Your task to perform on an android device: Save the place as visited place in the public category
Image 0: 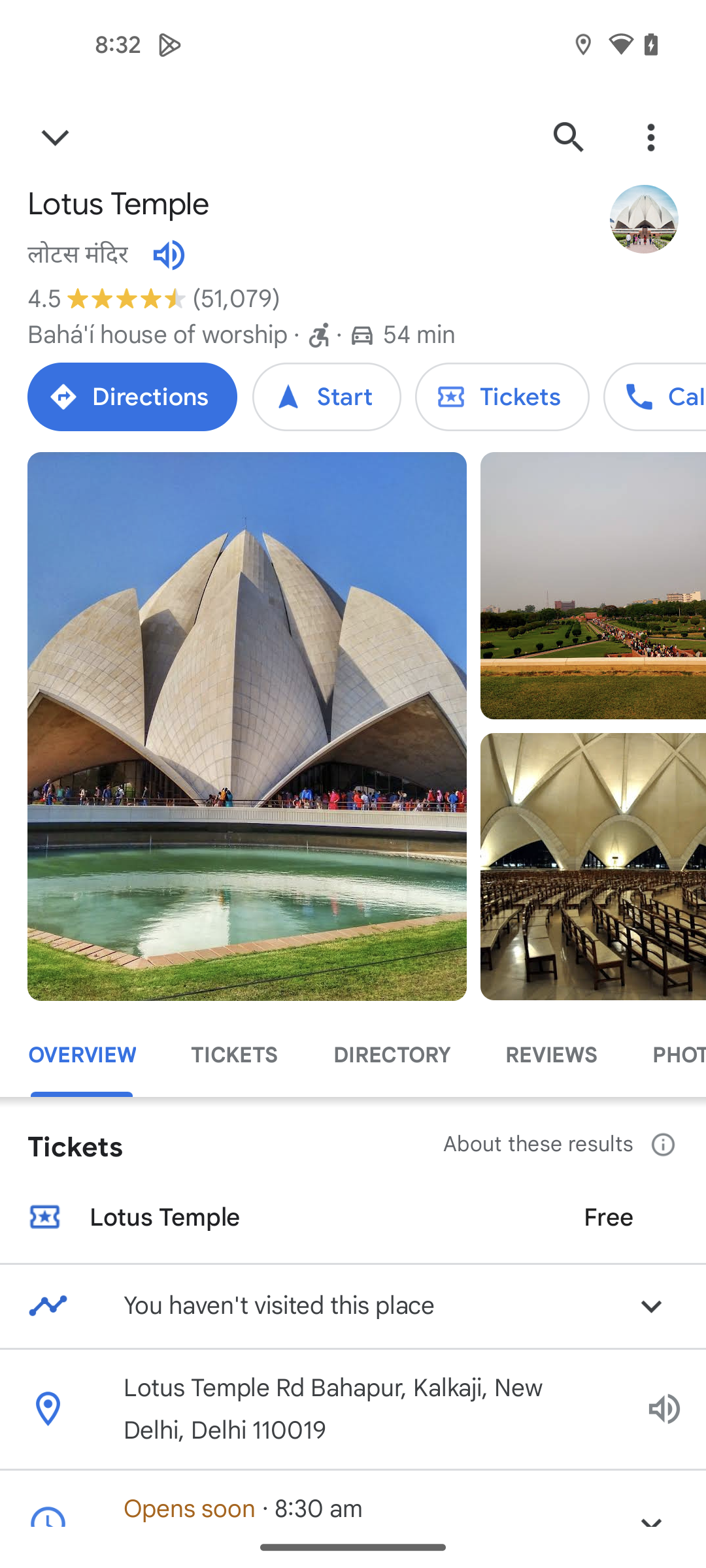
Swipe left the navigation bar for save button
Step 0: scroll right
Image 1: 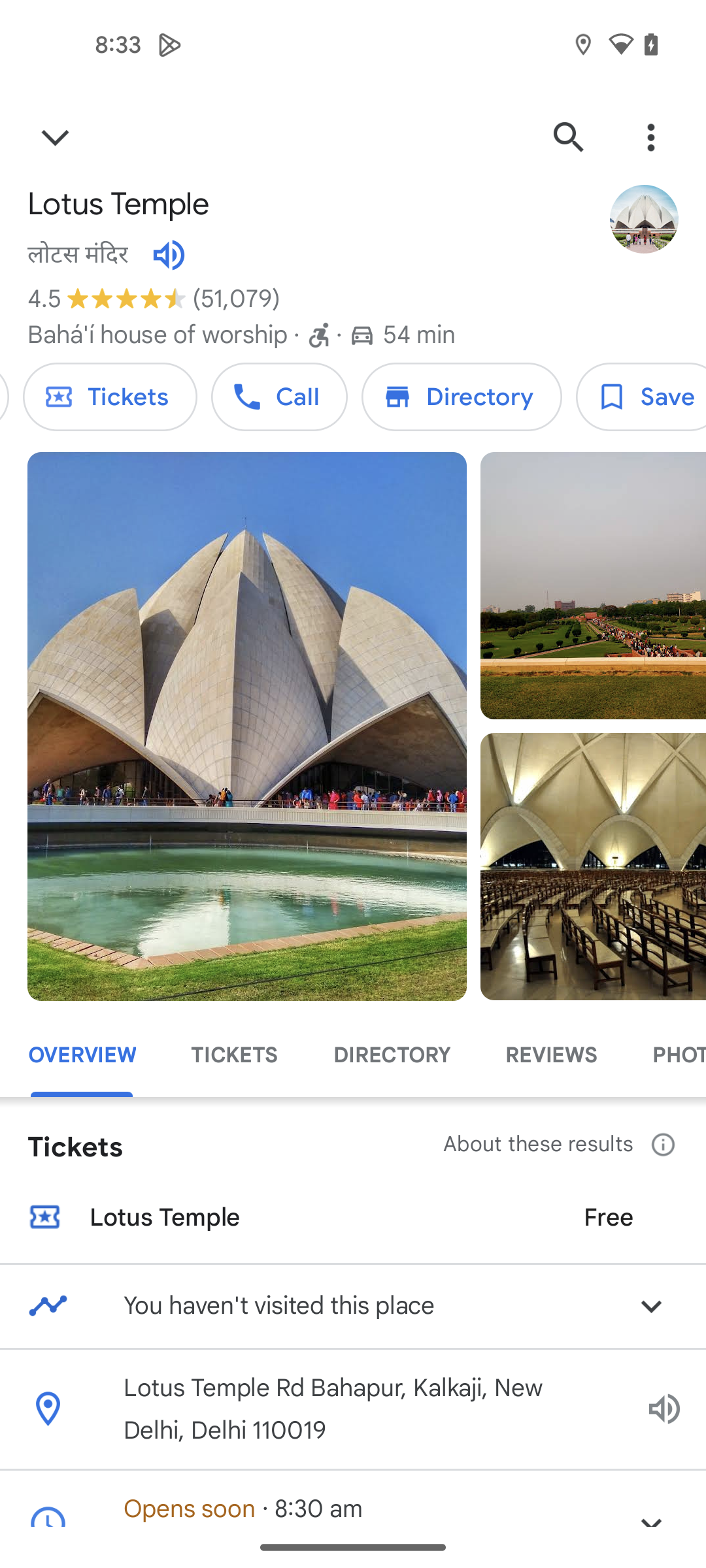
Click on the save button
Step 1: click (641, 397)
Image 2: 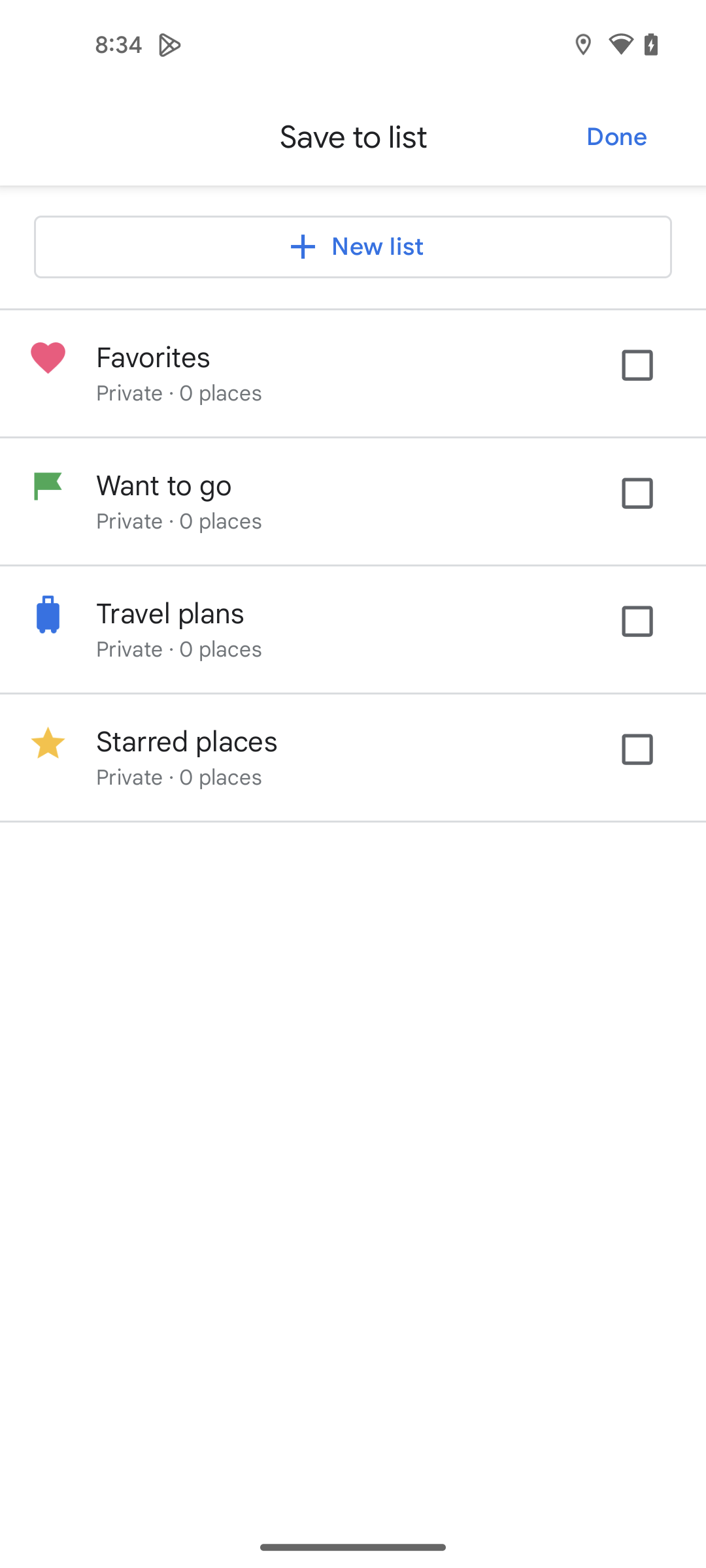
Add a new list
Step 2: click (352, 246)
Image 3: 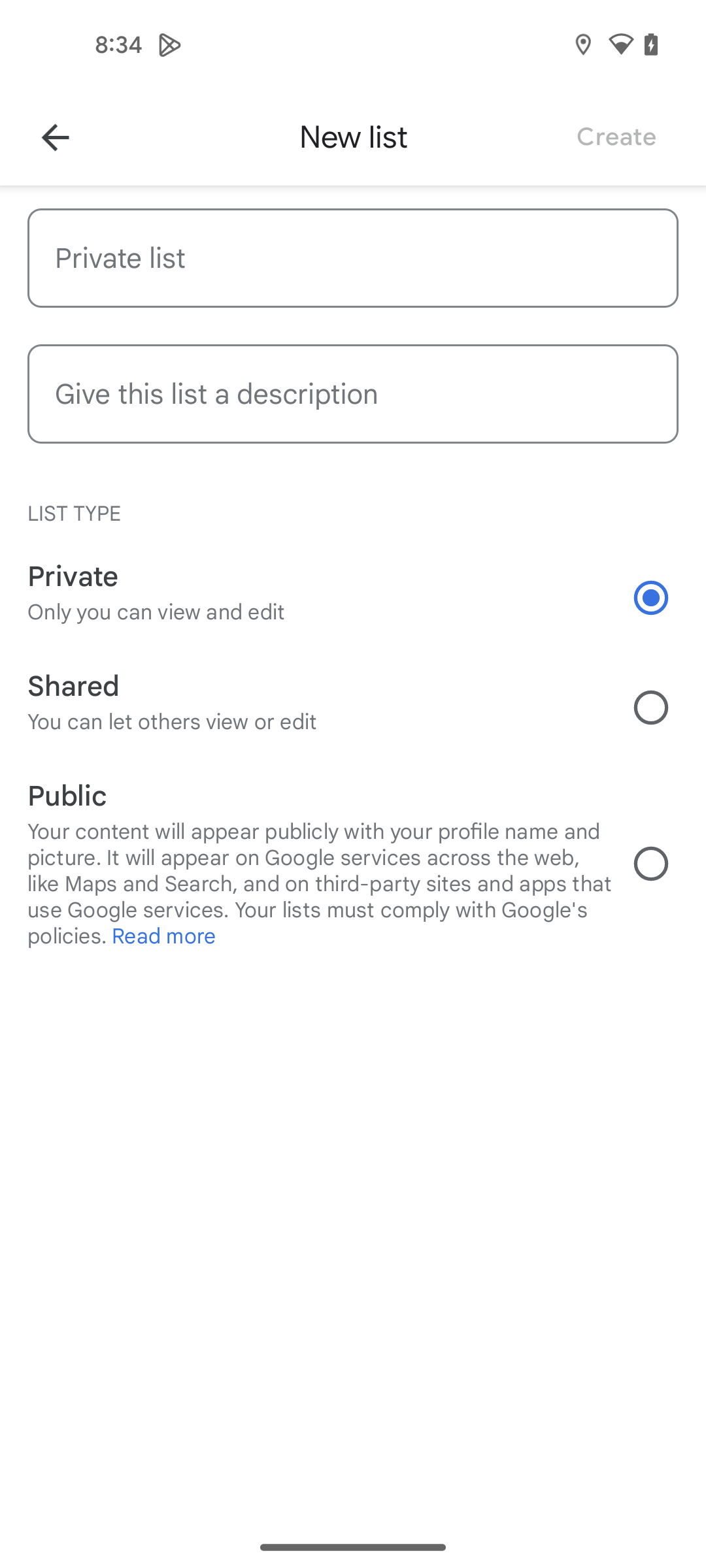
Go to the private list tab 
Step 3: click (353, 258)
Image 5: 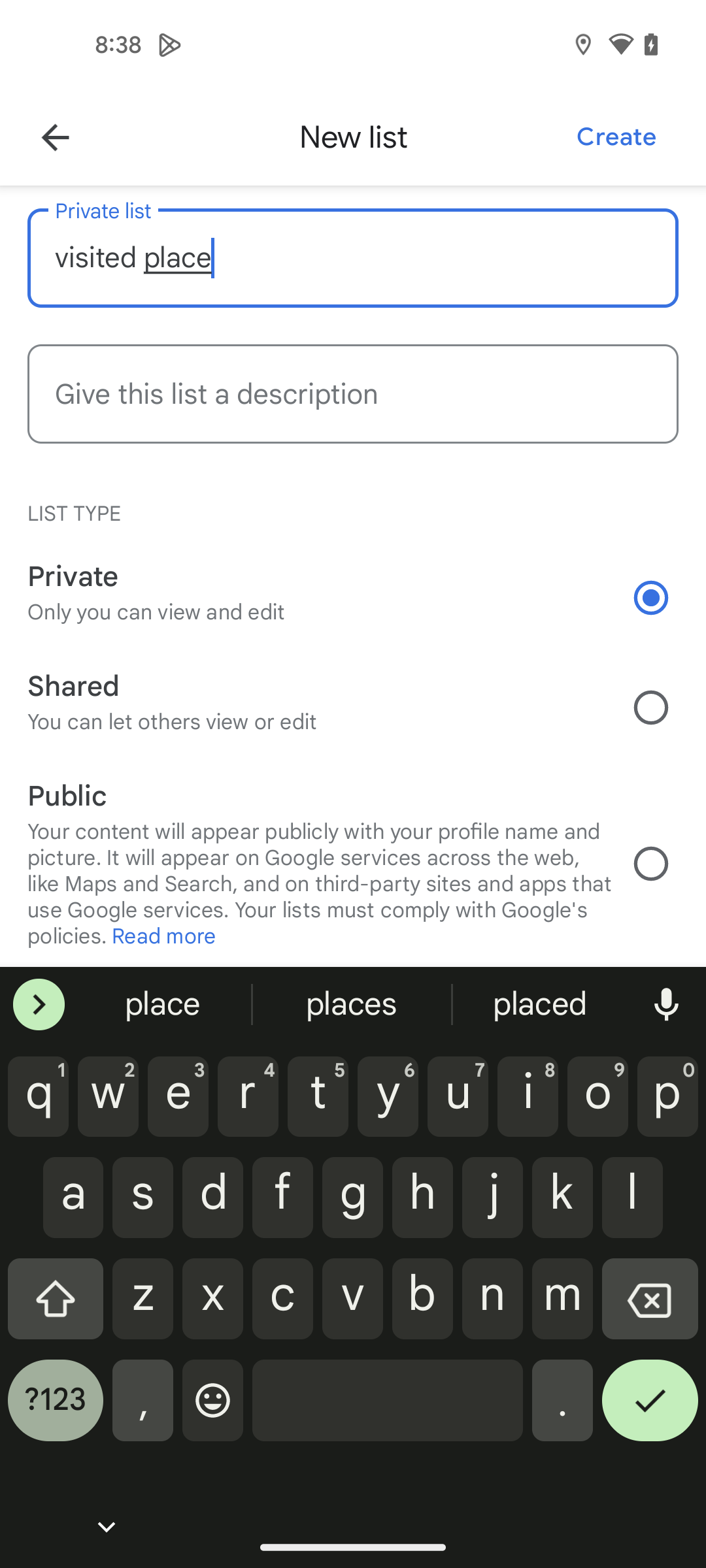
Choose Public category in list type
Step 5: click (664, 864)
Image 6: 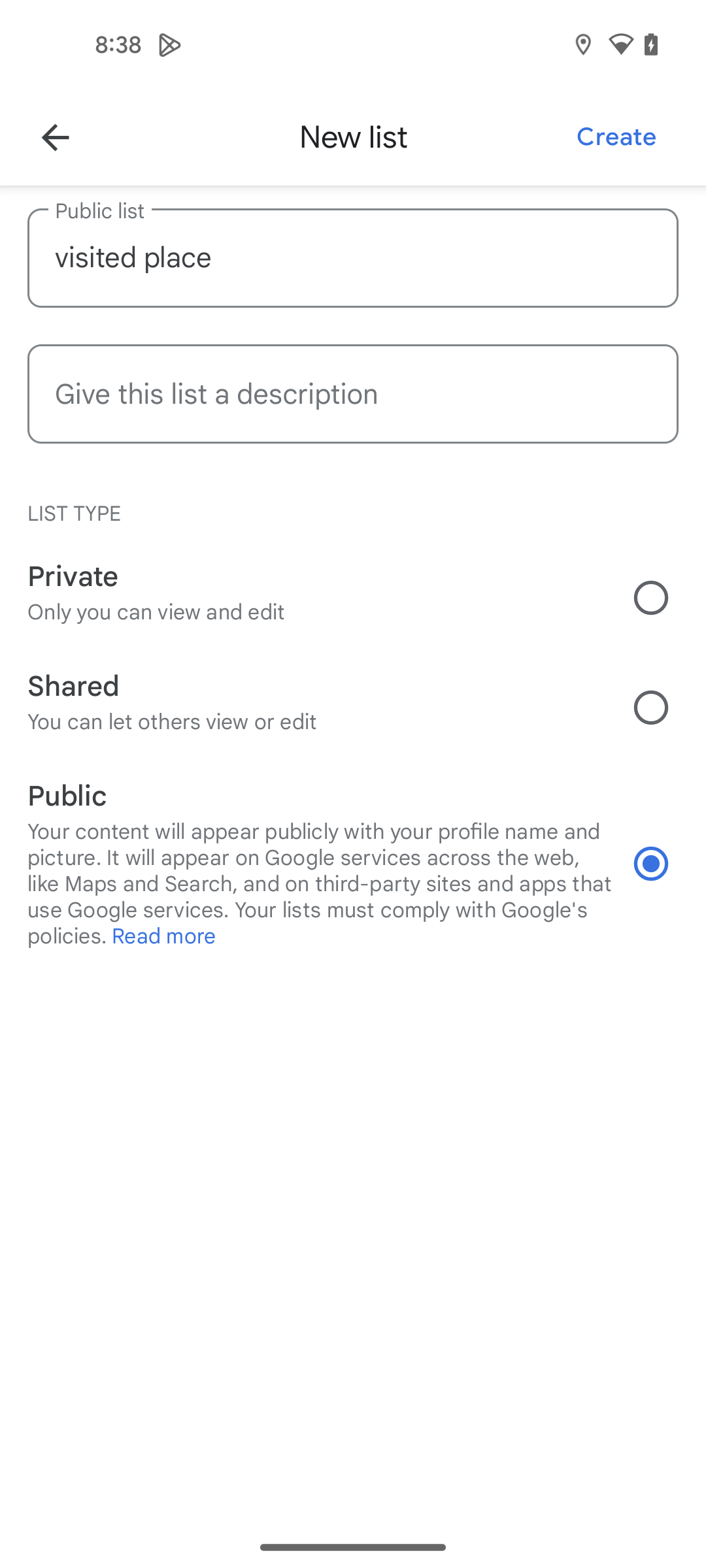
Click on create at the top right corner
Step 6: click (616, 137)
Image 8: 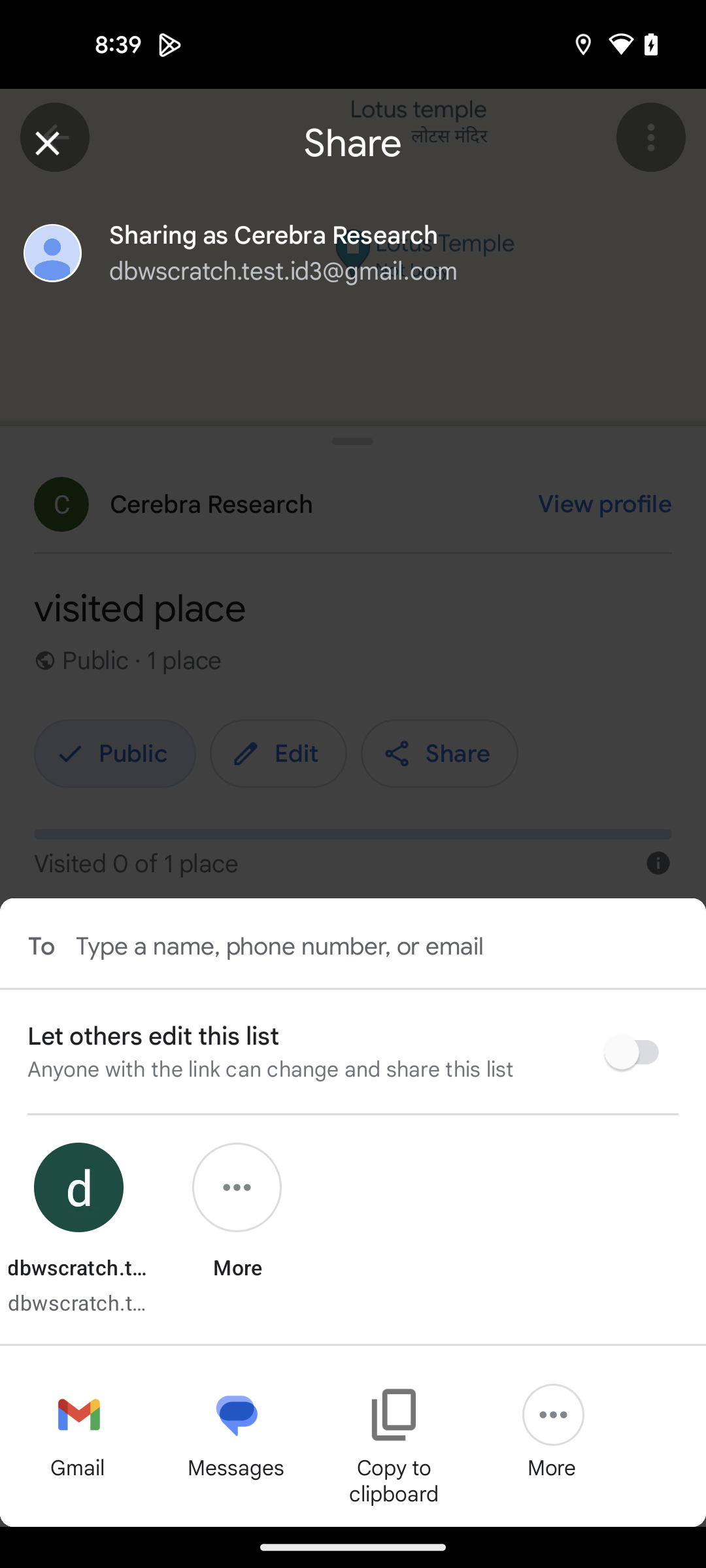
Close the sharing drawer
Step 8: click (47, 143)